Your task to perform on an android device: View all my reminders from Friday to Saturday of this week in the reminder app.
Image 0: 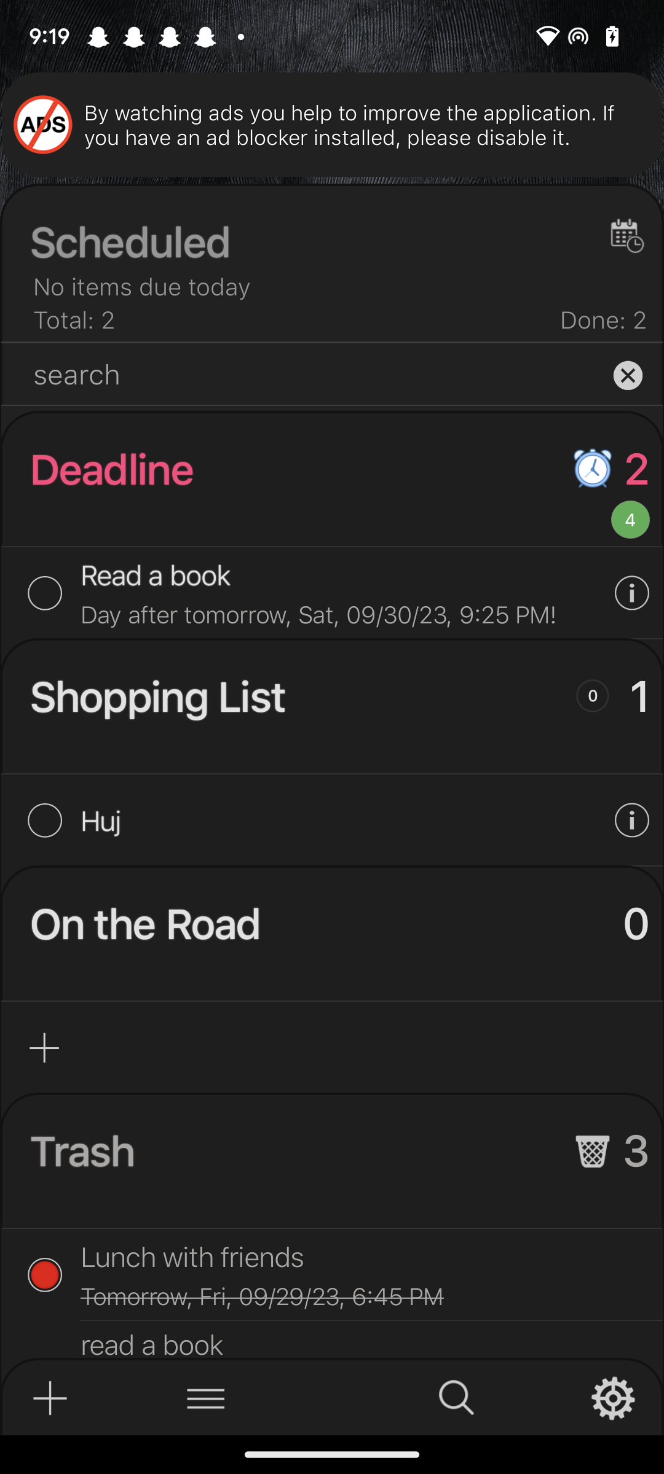
Click on read a book on the left side of the screen.
Step 0: click (341, 574)